Your task to perform on an android device: "Jason Smith has shown interest in attending the annual day celebration because his son will also be performing, therefore I want to forward him the email on jason.smith@hotpop.com with details about the event.  "
Image 1: 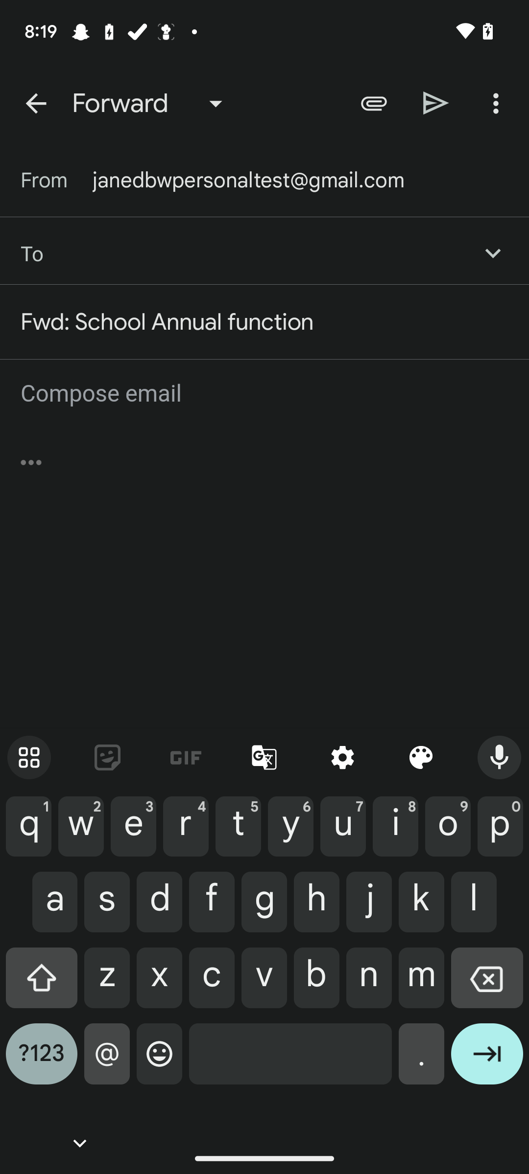
Enter the jason email id "jason.smith@hotpop.com".
Step 1: type "jason.smith@hotpop.com"
Image 2: 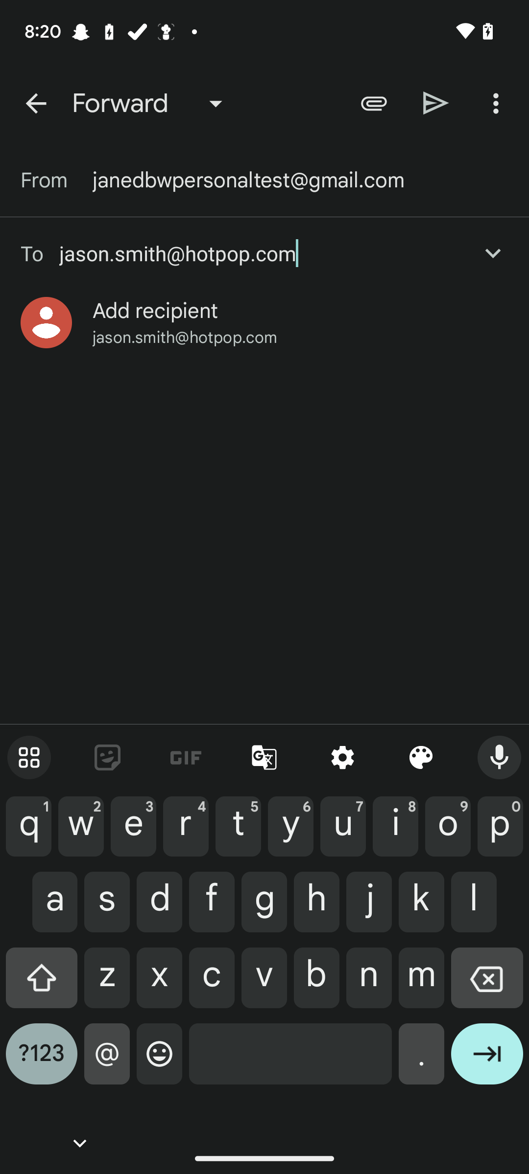
Click on the enter icon on the keyboard
Step 2: click (487, 1061)
Image 3: 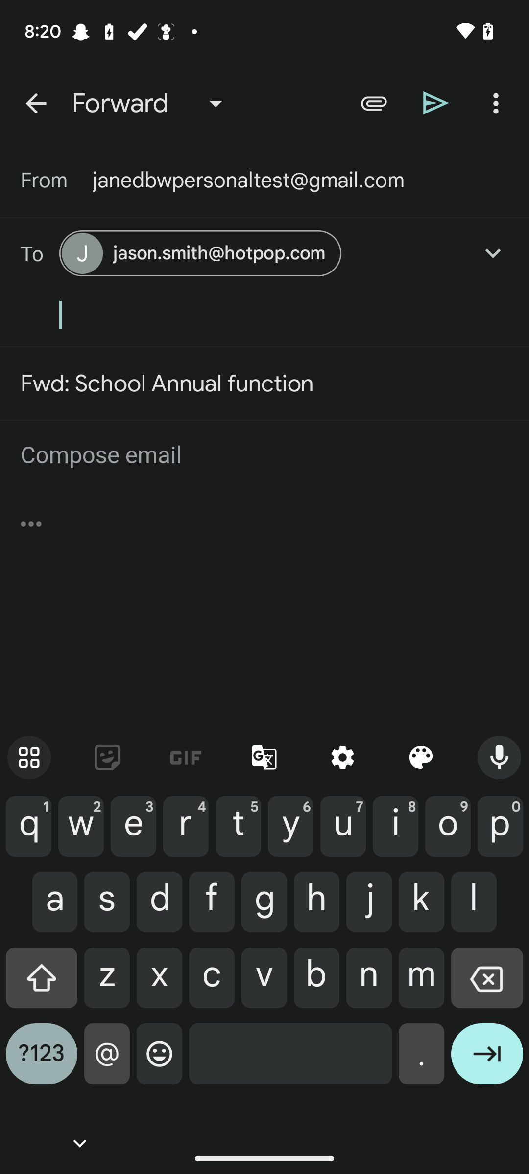
Click on the send icon at the top of the screen
Step 3: click (436, 103)